Your task to perform on an android device: I want to make this workout a little harder because it is far too easy for me.
Image 0: 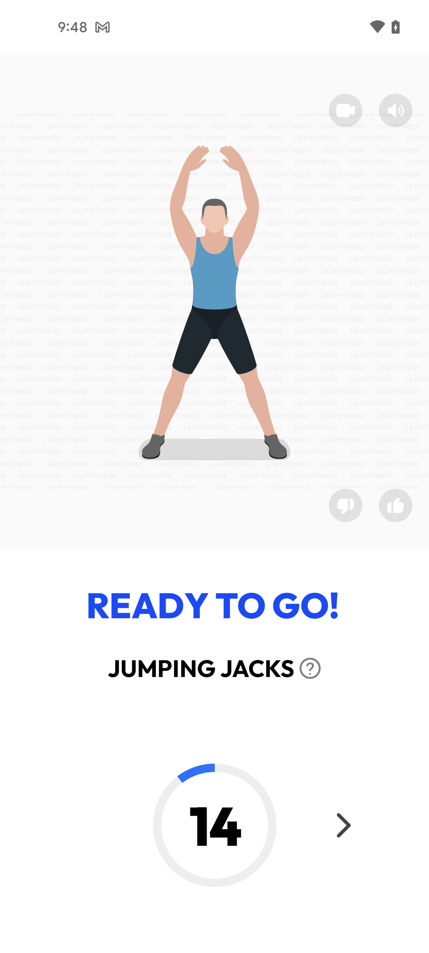
go back
Step 0: press back button
Image 1: 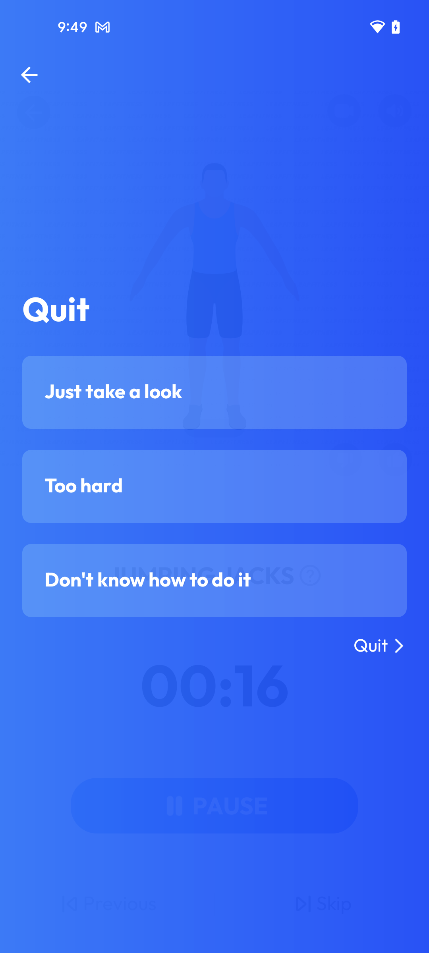
click on the Quit option
Step 1: click (377, 646)
Image 2: 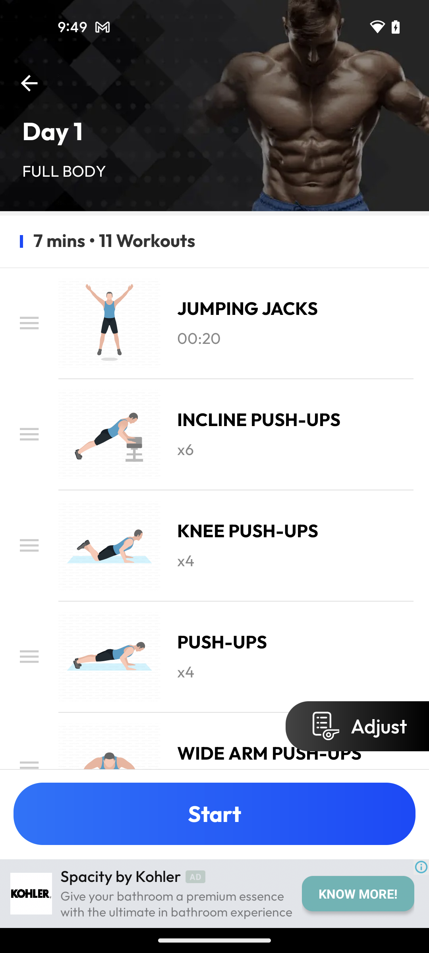
click on the Adjust option
Step 2: click (357, 726)
Image 3: 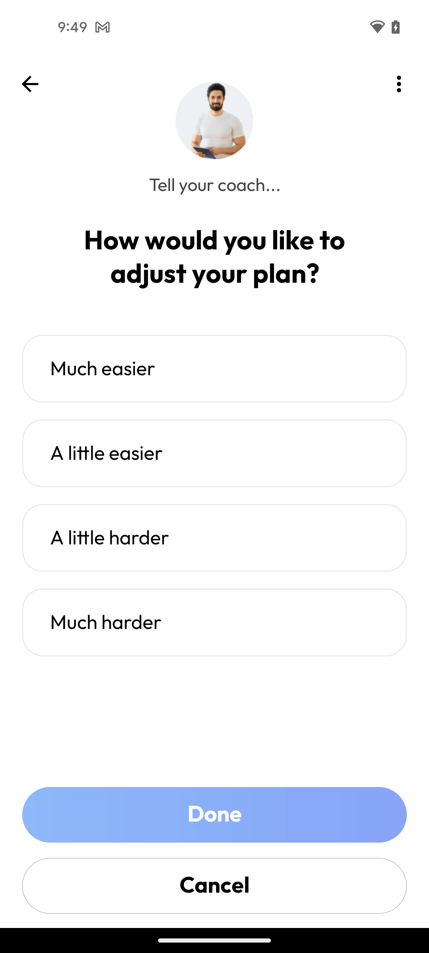
select the option A little harder
Step 3: click (214, 538)
Image 4: 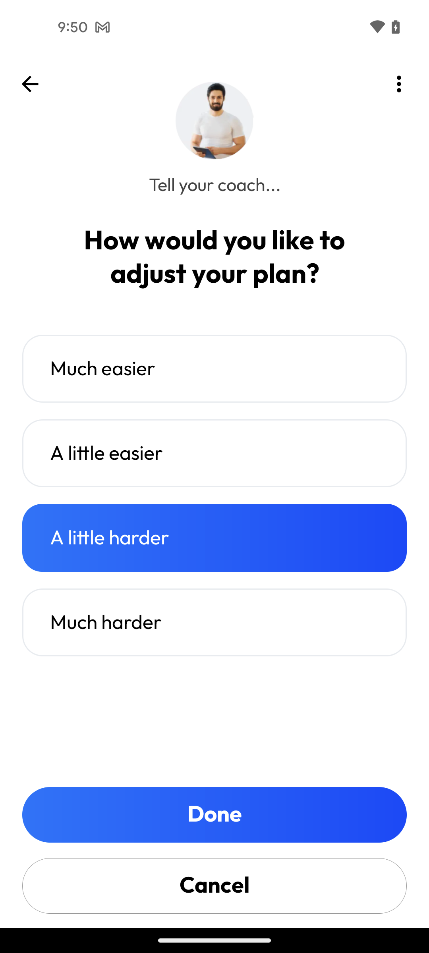
click on the Done button
Step 4: click (214, 814)
Image 5: 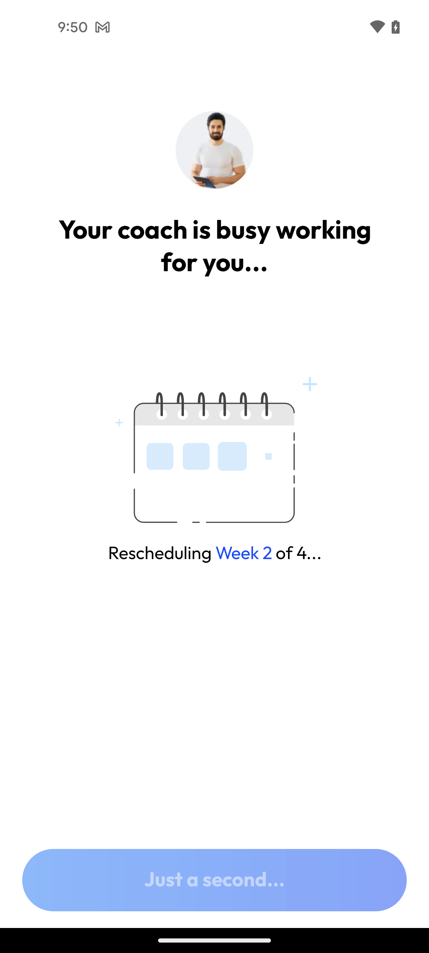
click on the Done button
Step 5: wait